Your task to perform on an android device: Look at the event details scheduled for June 11th
Image 0: 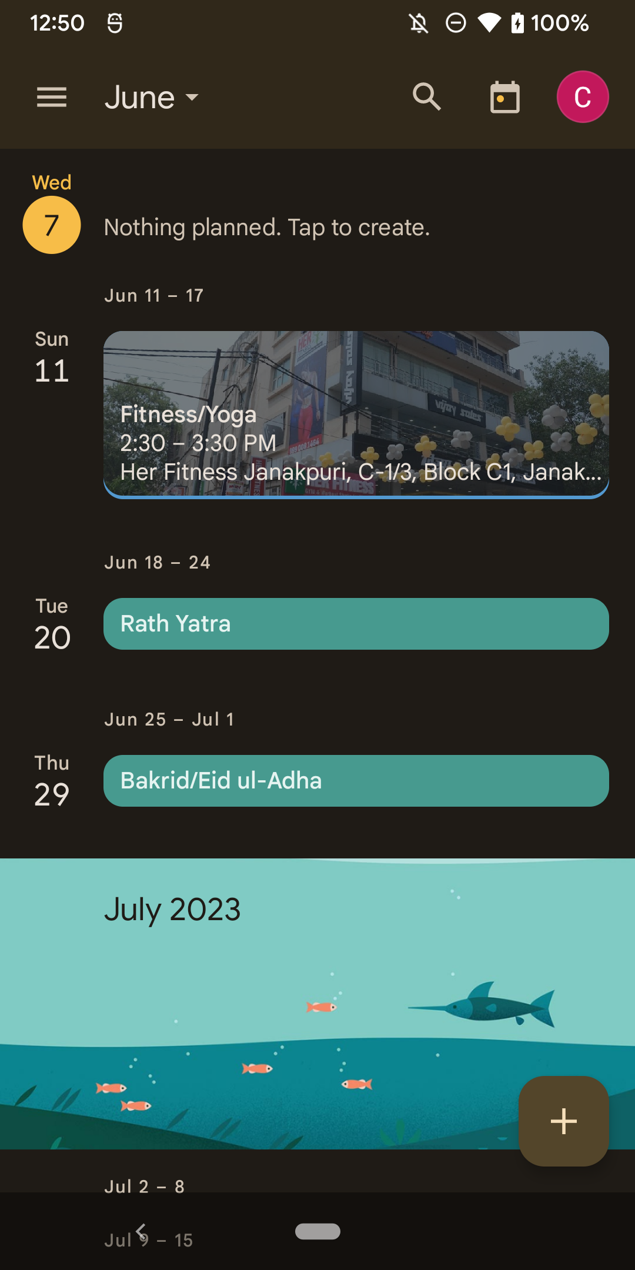
Click on the fitness/yoga event
Step 0: click (356, 415)